Your task to perform on an android device: Open the Outlook App, Select the Todoist Mail, Go to the Delete Icon to Delete the Todoist mail. 
Image 0: 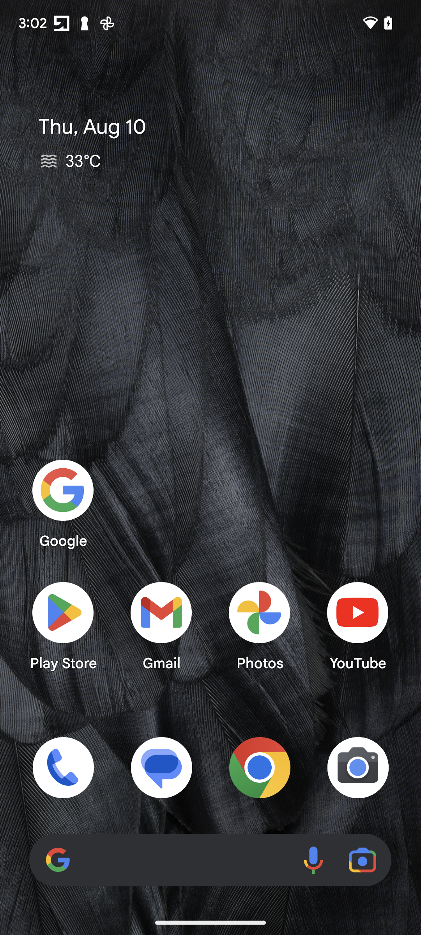
Open the Outlook App
Step 0: open app "Outlook"
Image 1: 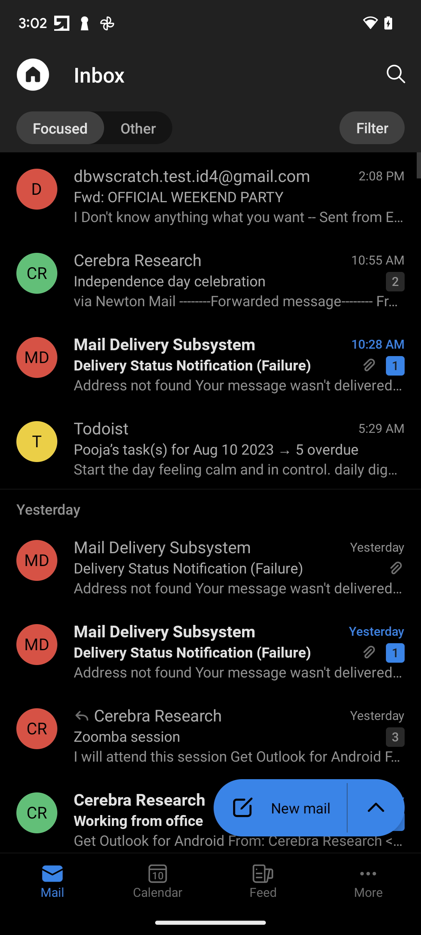
click on the Todoist mail 
Step 1: click (239, 449)
Image 2: 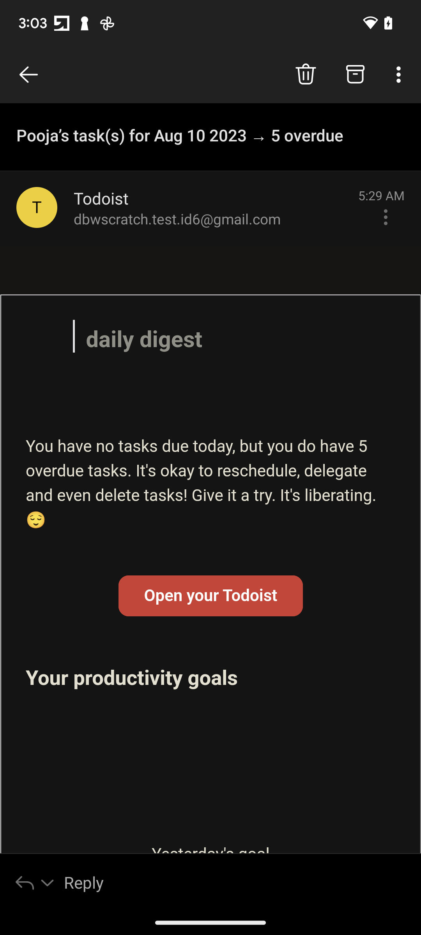
Click on the Delete Icon in the top right corner 
Step 2: click (306, 74)